Your task to perform on an android device:   I am left with no running shoes and are required by me for my activities , Search for running shoes in the Adidas app 
Image 0: 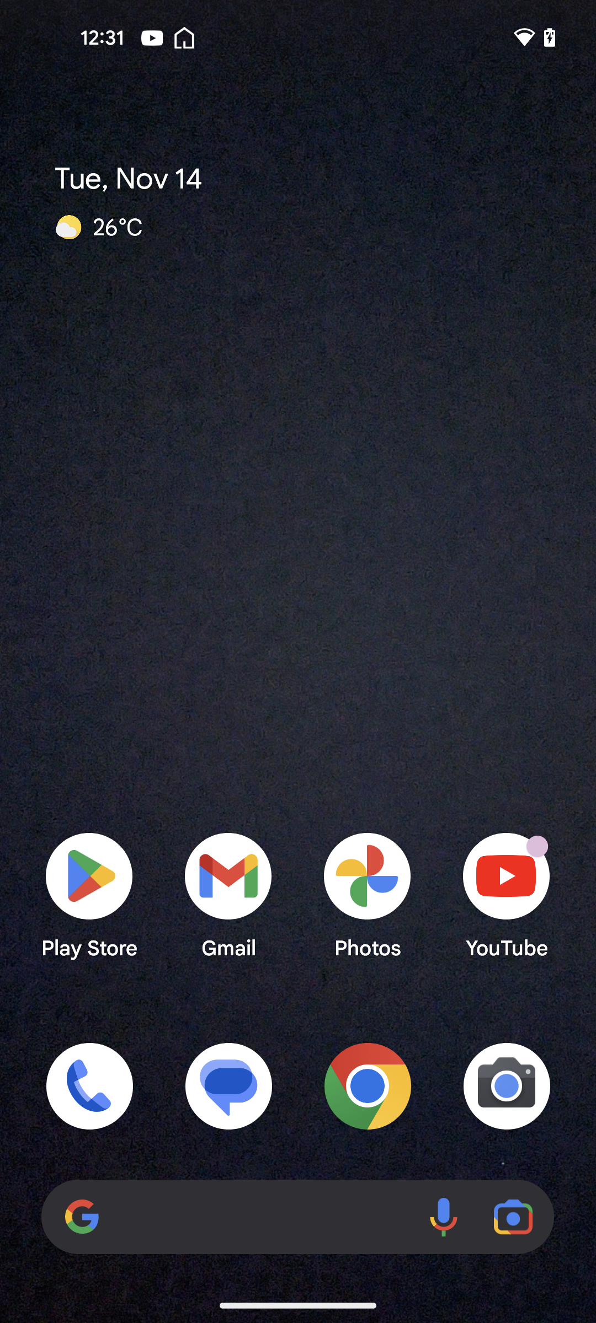
Open the Adidas app
Step 0: open app "adidas"
Image 1: 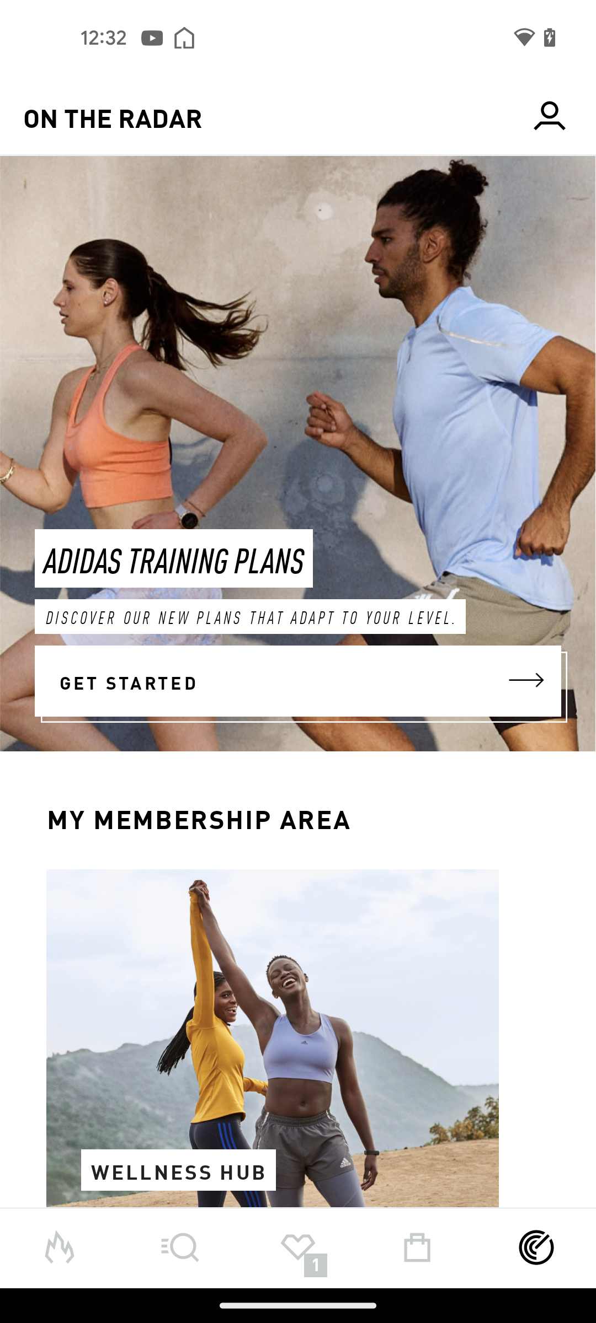
Go to the search tab
Step 1: click (179, 1247)
Image 2: 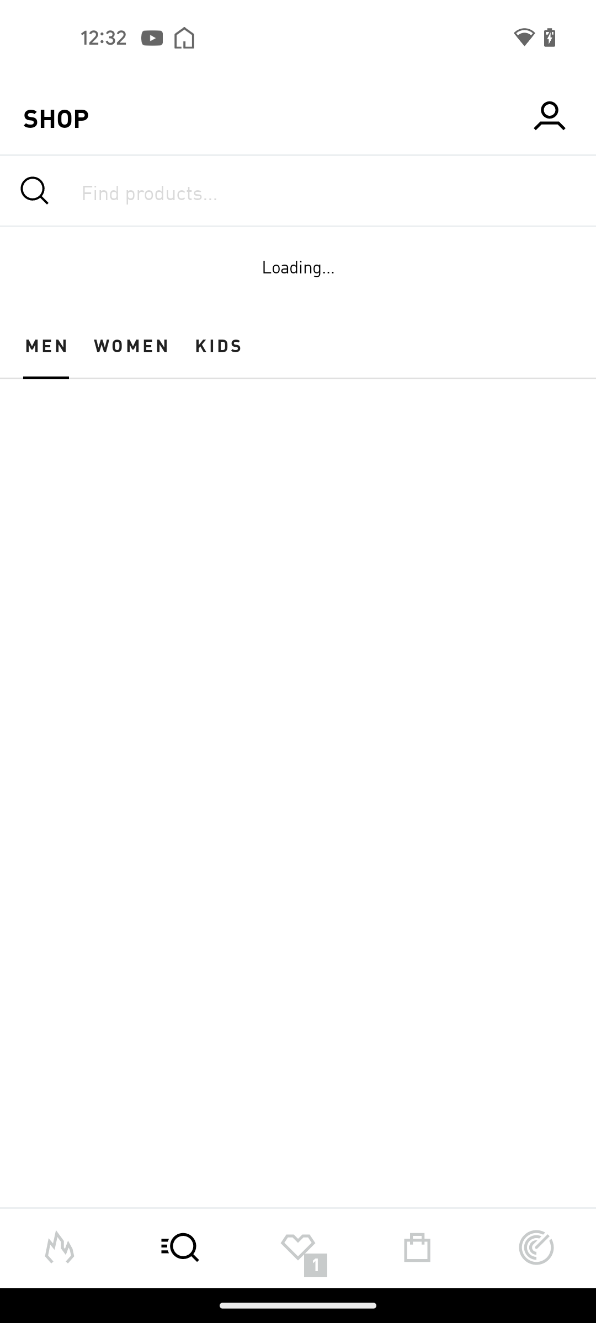
Go to the search tab
Step 2: wait
Image 3: 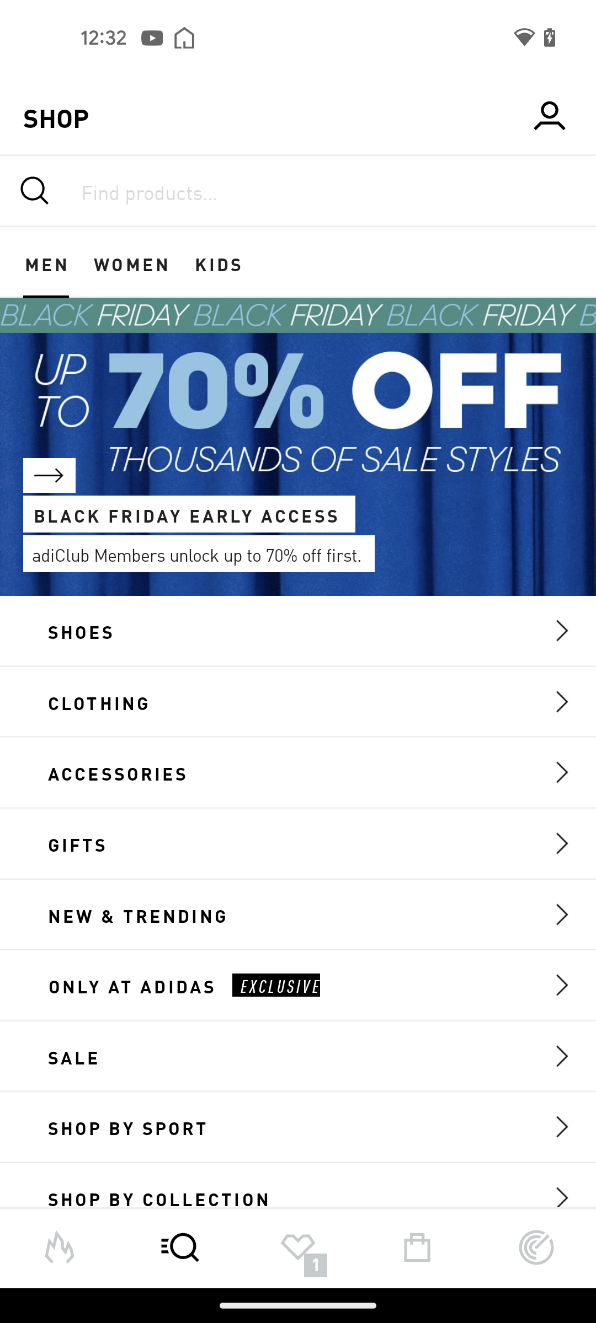
Go to the search bar at the top of the screen
Step 3: click (320, 181)
Image 4: 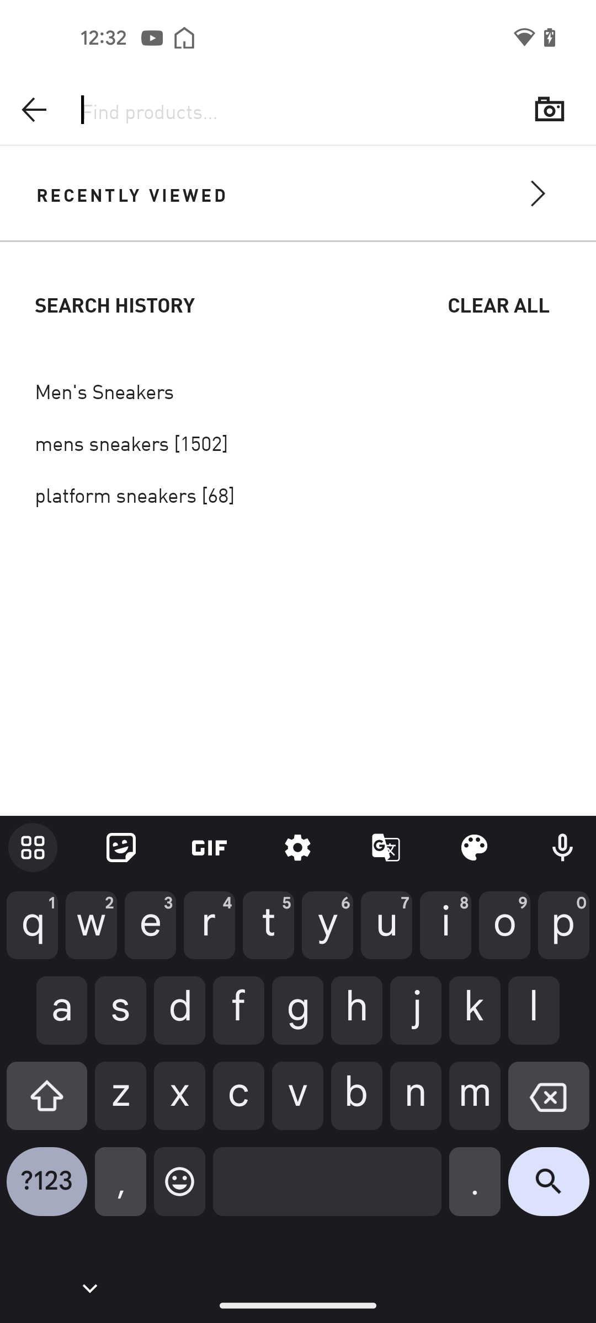
Type Running shoes in the search bar
Step 4: type "Running shoes"
Image 5: 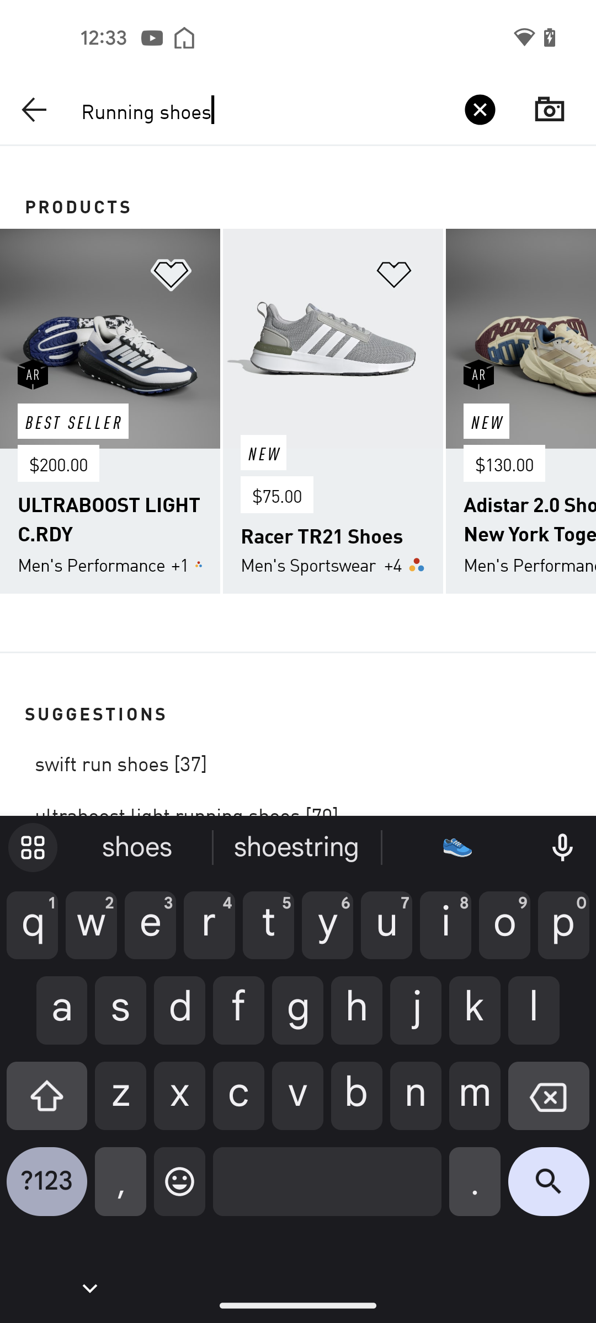
Click on the search button in the keyboard
Step 5: click (549, 1190)
Image 6: 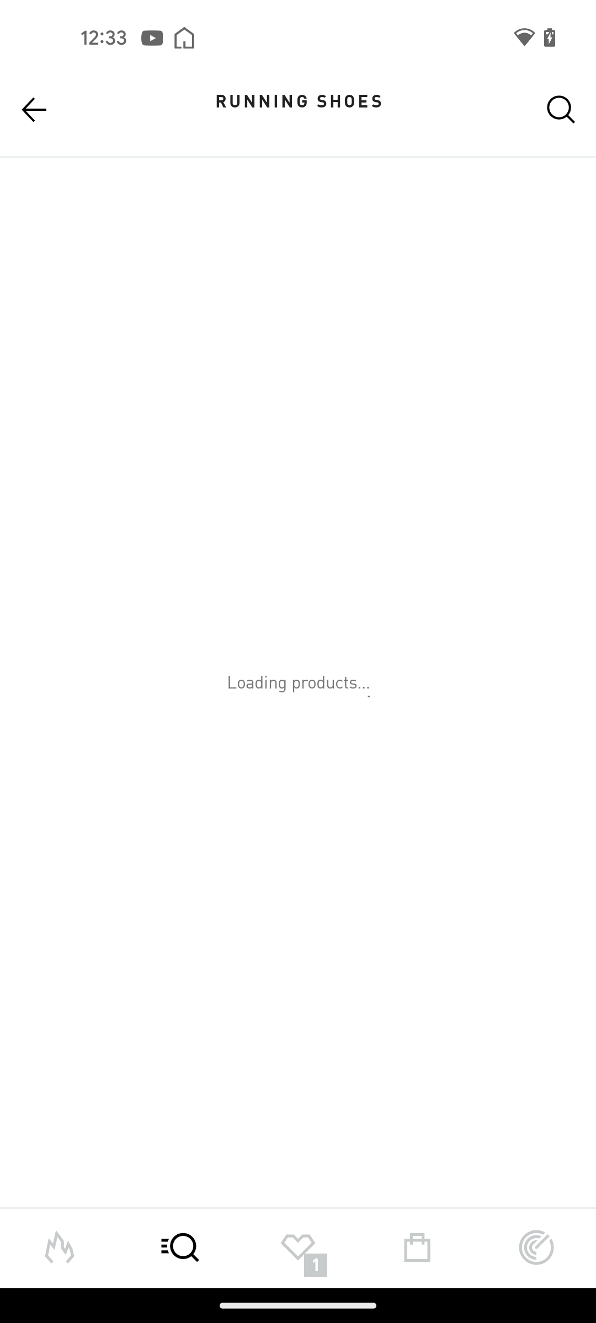
Click on the search button in the keyboard
Step 6: wait